Your task to perform on an android device: Edit the event called My Sister's Anniversary and make a change in location from Texas to Ohio.
Image 0: 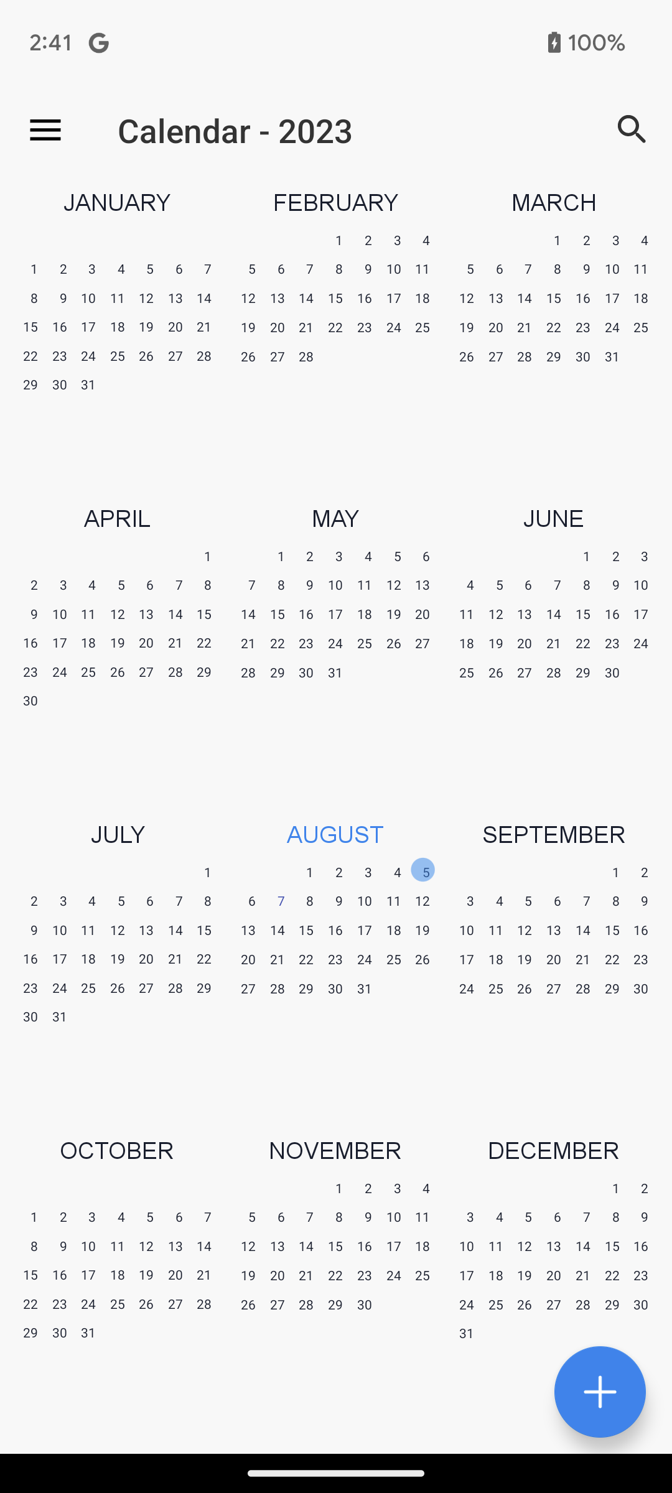
Click on the overflow button at the top left corner of the screen
Step 0: click (45, 129)
Image 1: 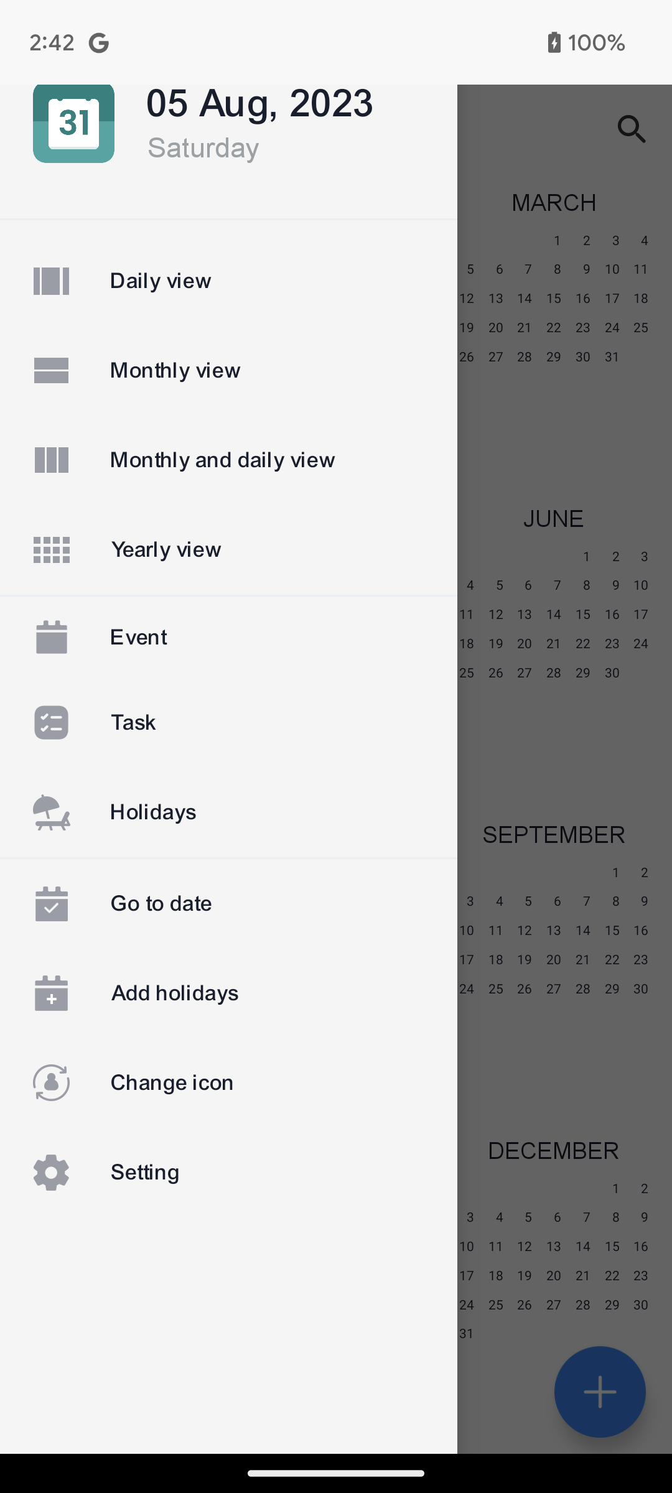
Click on the Event option to view event
Step 1: click (284, 637)
Image 2: 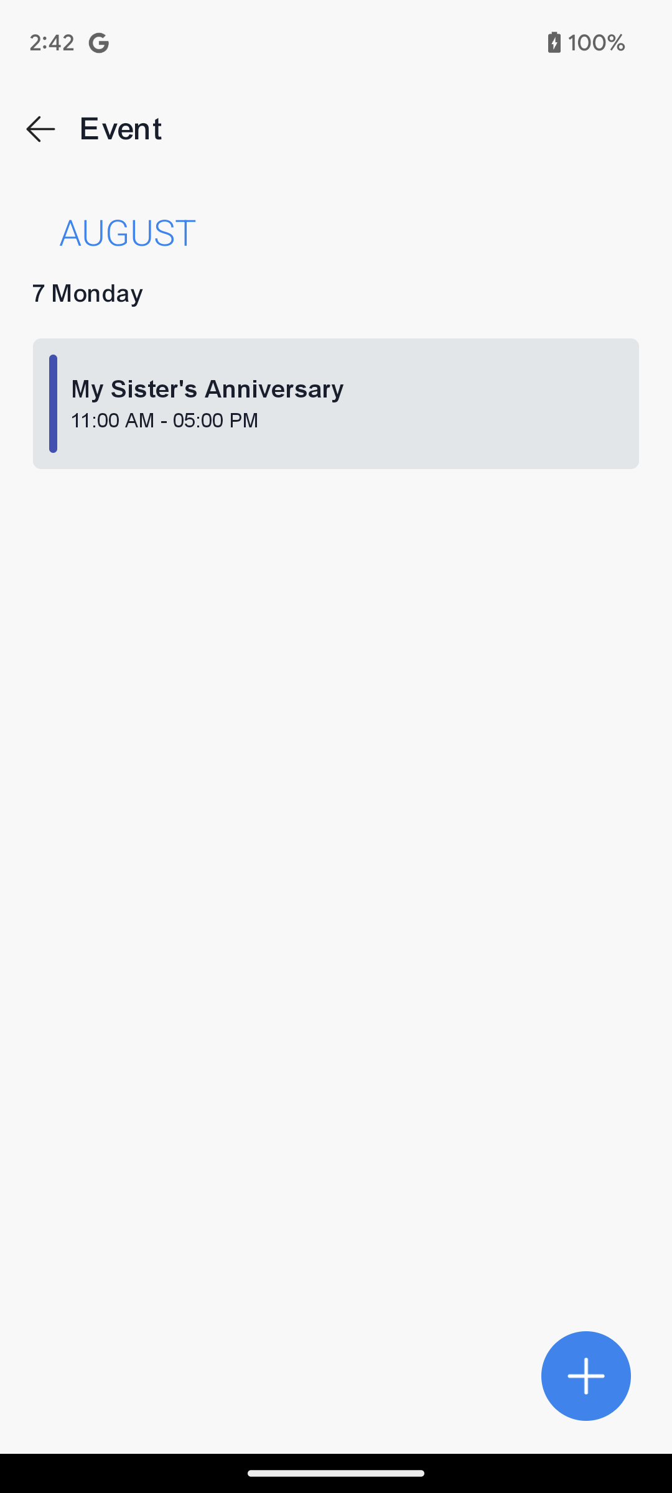
Click on the My Sister's Anniversary to open the event
Step 2: click (347, 389)
Image 3: 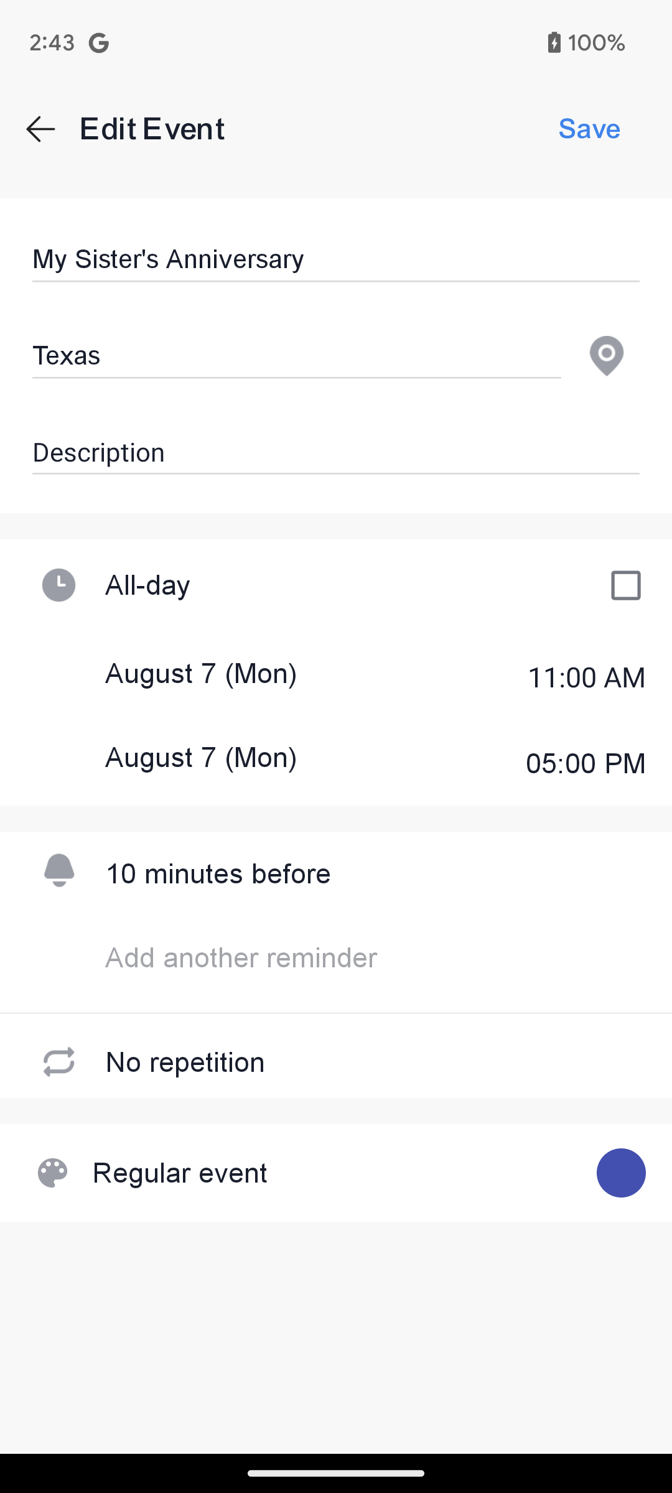
Click on the Texas to change the location
Step 3: click (297, 356)
Image 4: 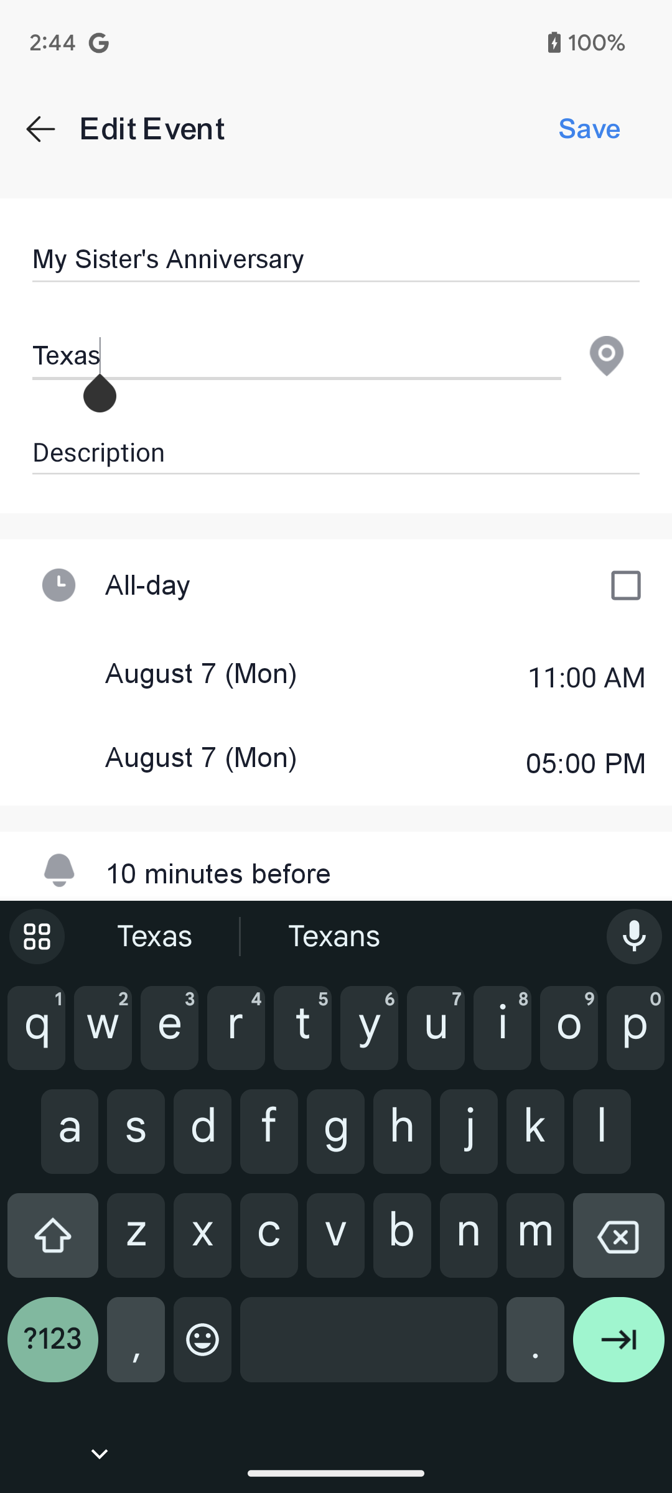
Click on the backspase button of the keyboard at the bottom right corner of the screen to clear the location section
Step 4: click (618, 1245)
Image 5: 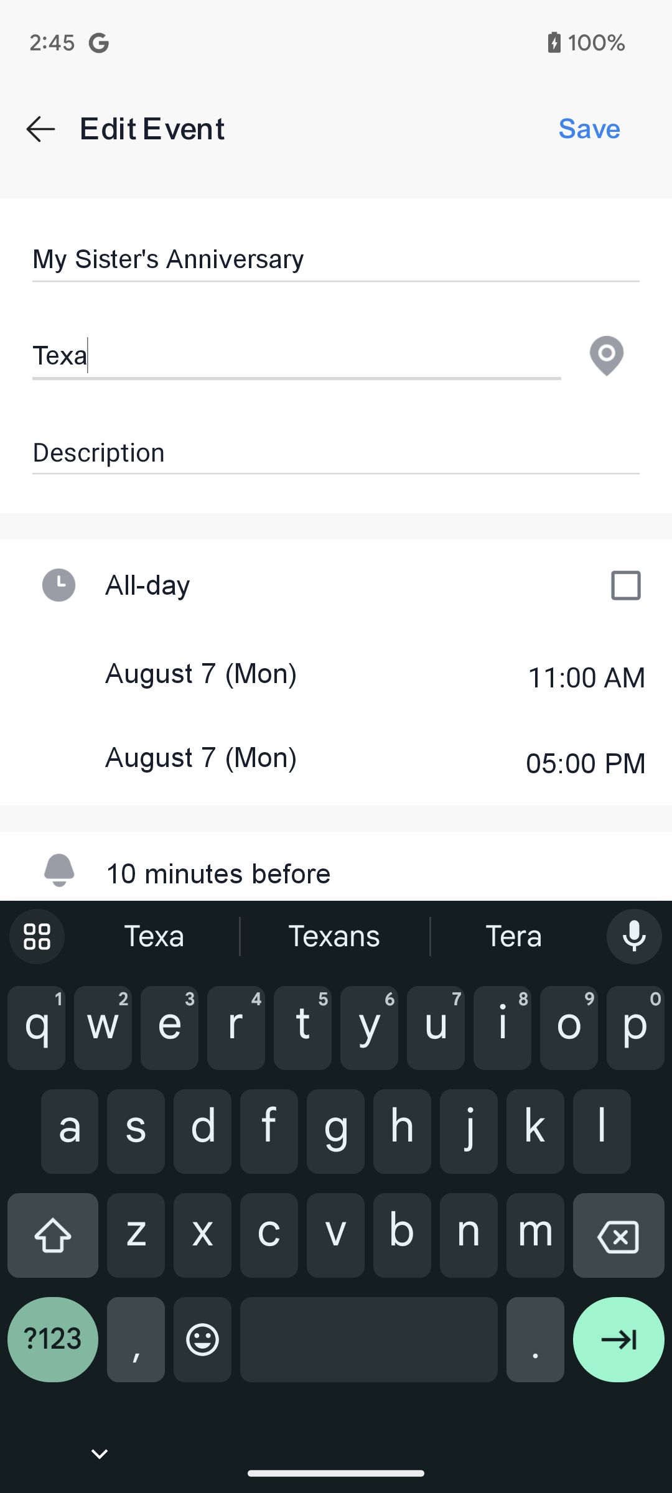
Click on the backspase button of the keyboard at the bottom right corner of the screen to clear the location section
Step 5: click (618, 1245)
Image 6: 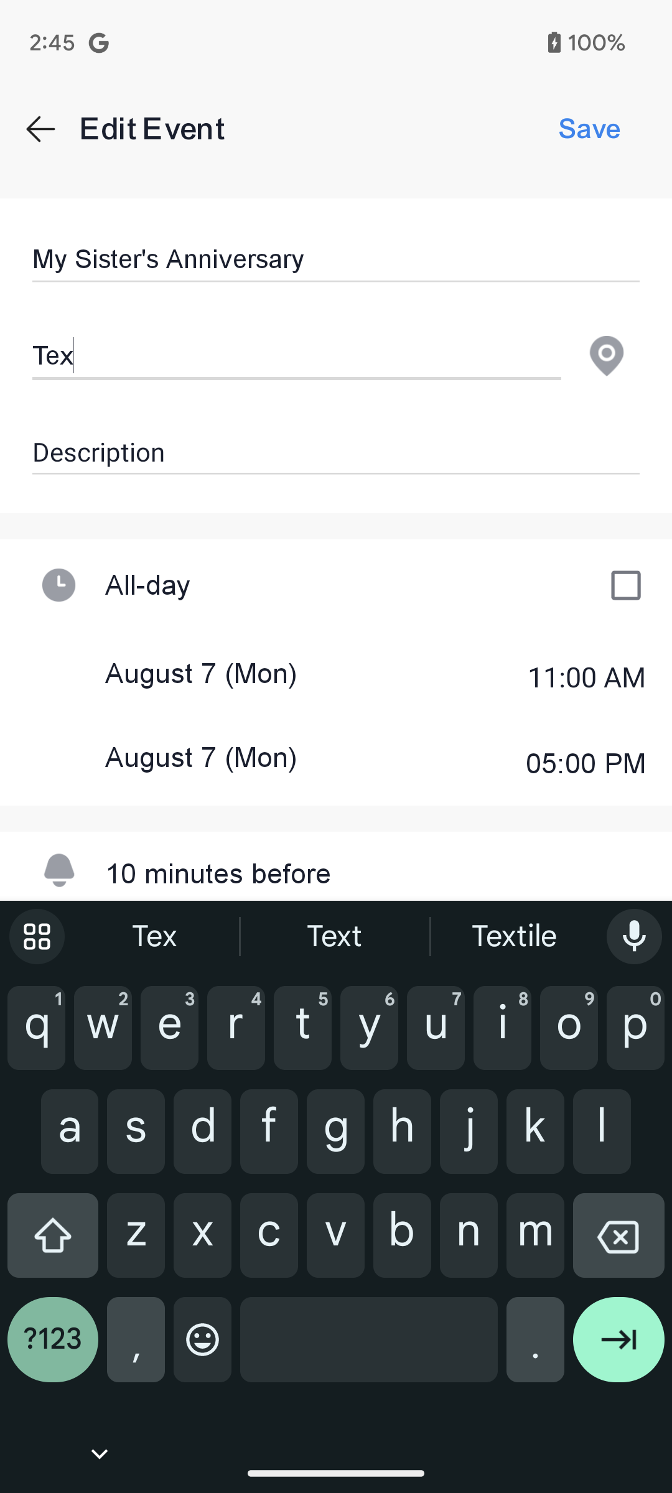
Click on the backspase button of the keyboard at the bottom right corner of the screen to clear the location section
Step 6: click (618, 1245)
Image 7: 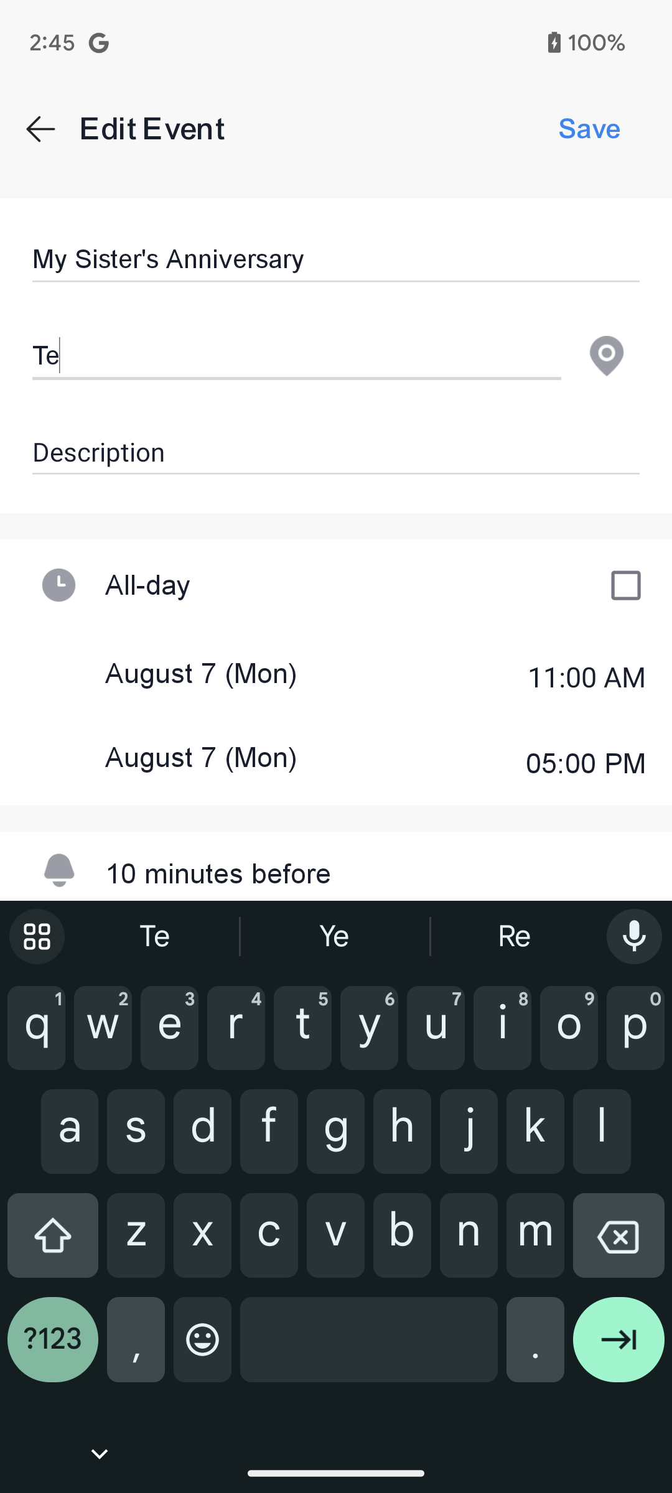
Click on the backspase button of the keyboard at the bottom right corner of the screen to clear the location section
Step 7: click (618, 1245)
Image 8: 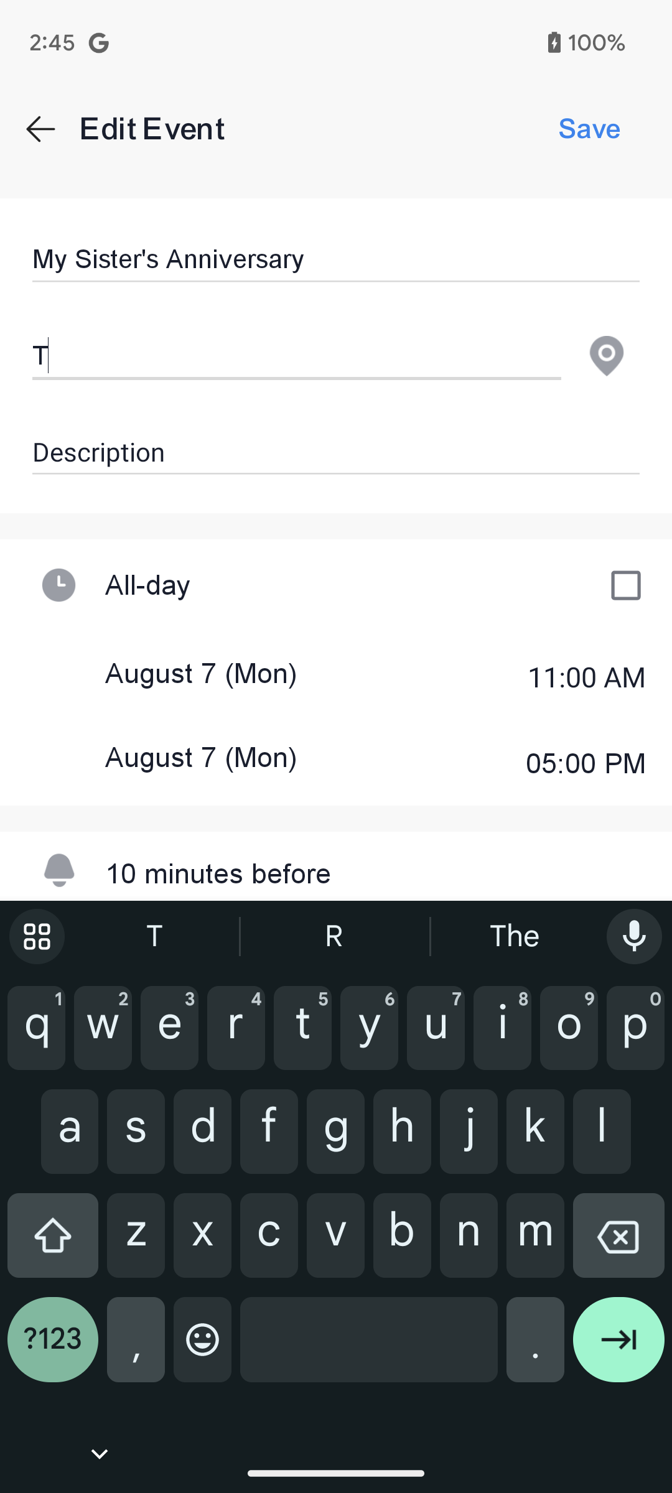
Click on the backspase button of the keyboard at the bottom right corner of the screen to clear the location section
Step 8: click (618, 1245)
Image 9: 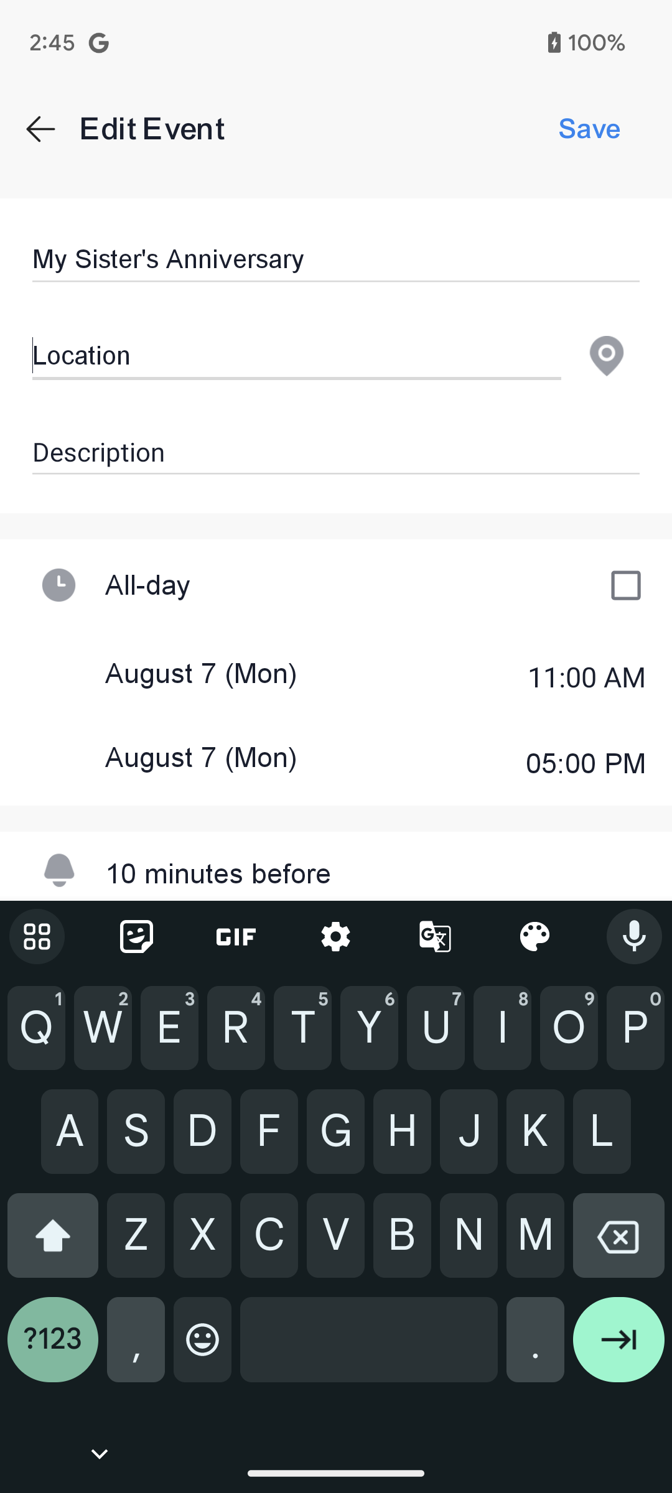
Type Ohio in location section 
Step 9: type "Ohio"
Image 10: 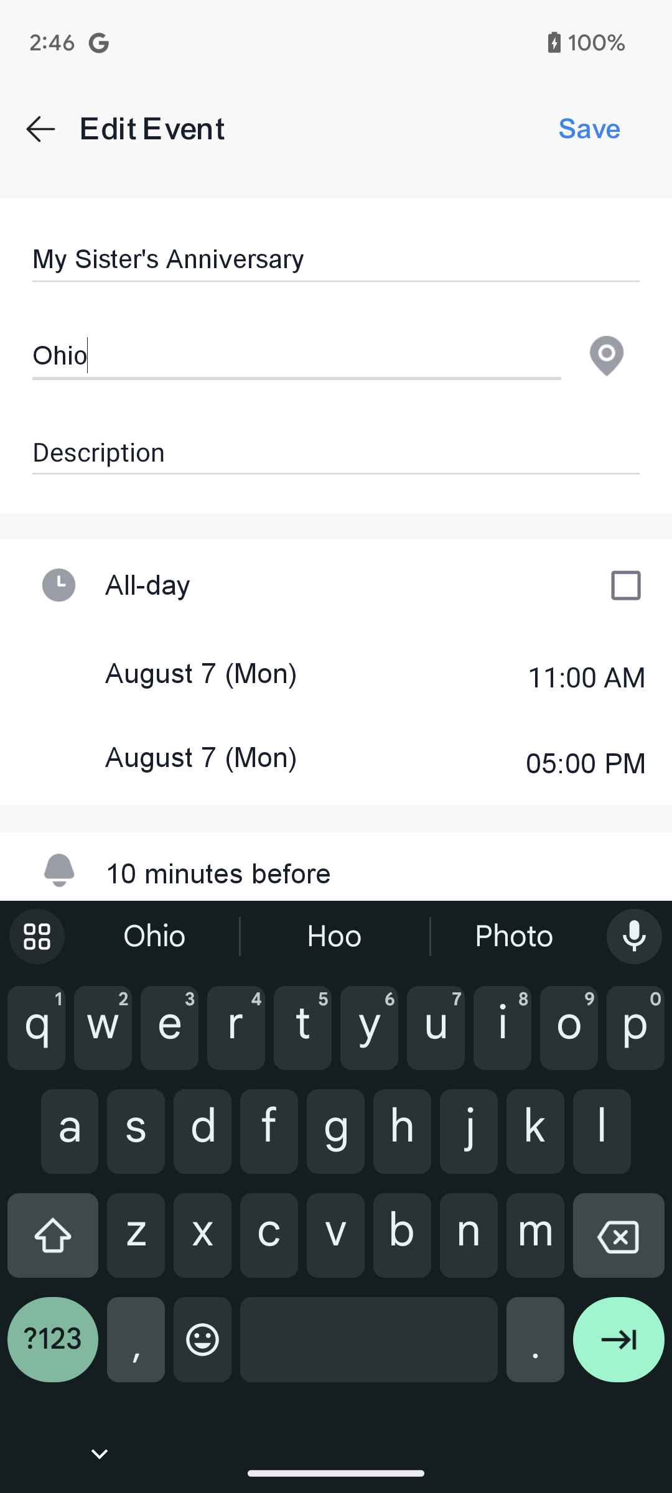
Click on the Save button at the top right corner of the screen to save the changes
Step 10: click (590, 129)